Your task to perform on an android device: In the Momondo app, Find an Air India flight from Delhi to Mumbai. departing on September 1, 2023, at 07:00 a.m. to 09:15 p.m. and returning on September 5, 2023, at 6:15 p.m. to 8:15 p.m
Image 0: 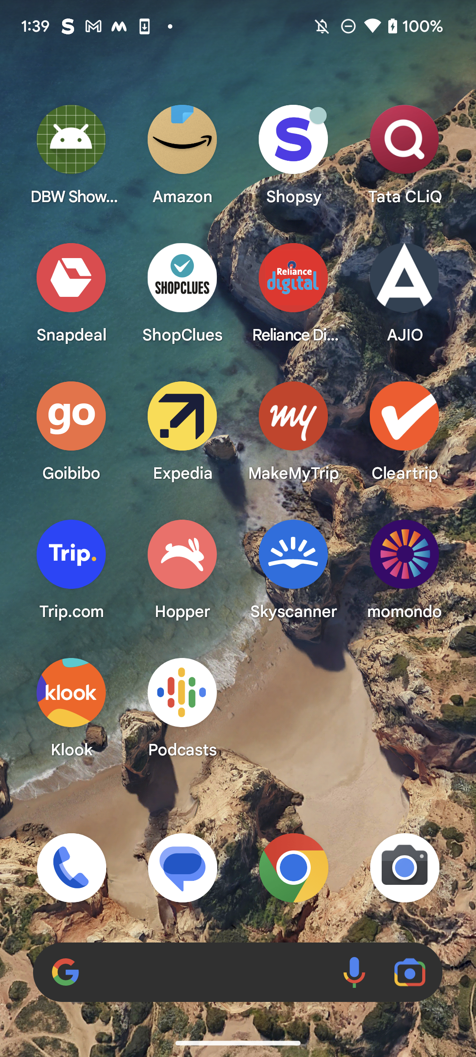
Open the Momondo app
Step 0: open app "momondo"
Image 1: 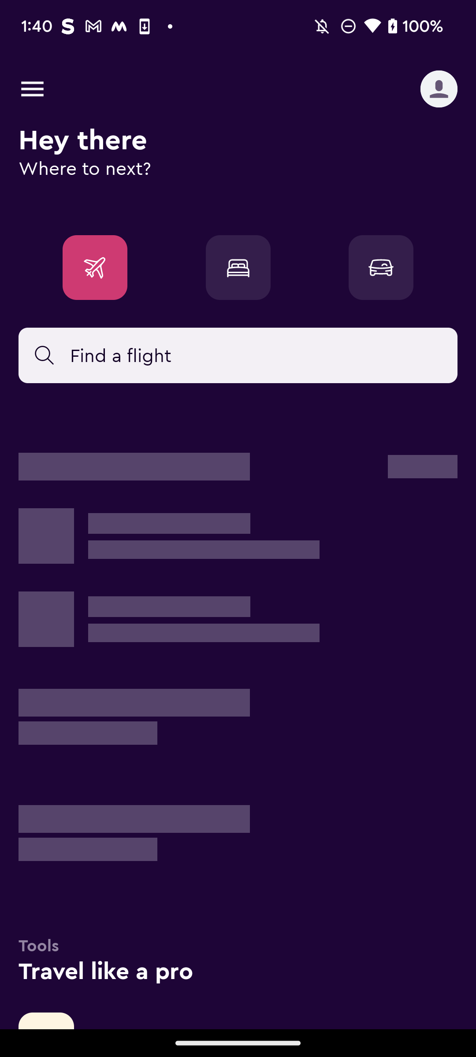
Open the Momondo app
Step 1: wait
Image 2: 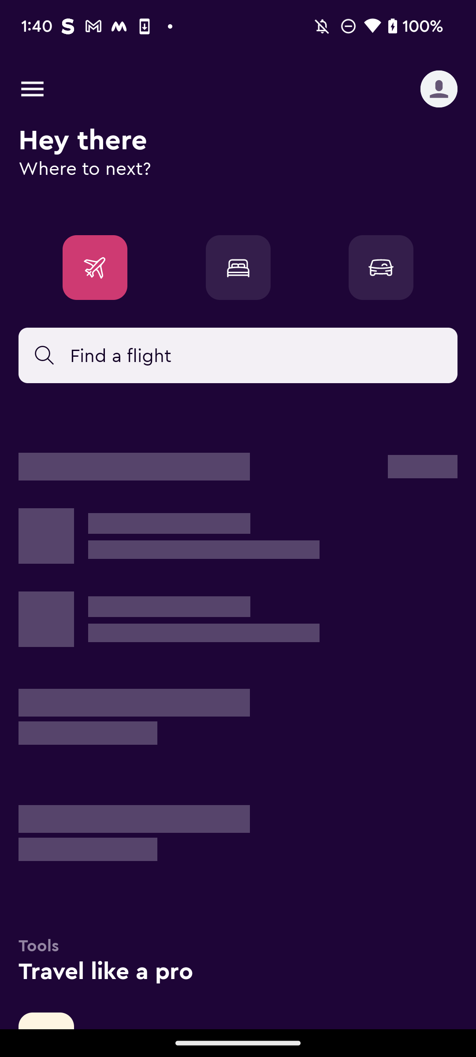
Open the Momondo app
Step 2: wait
Image 3: 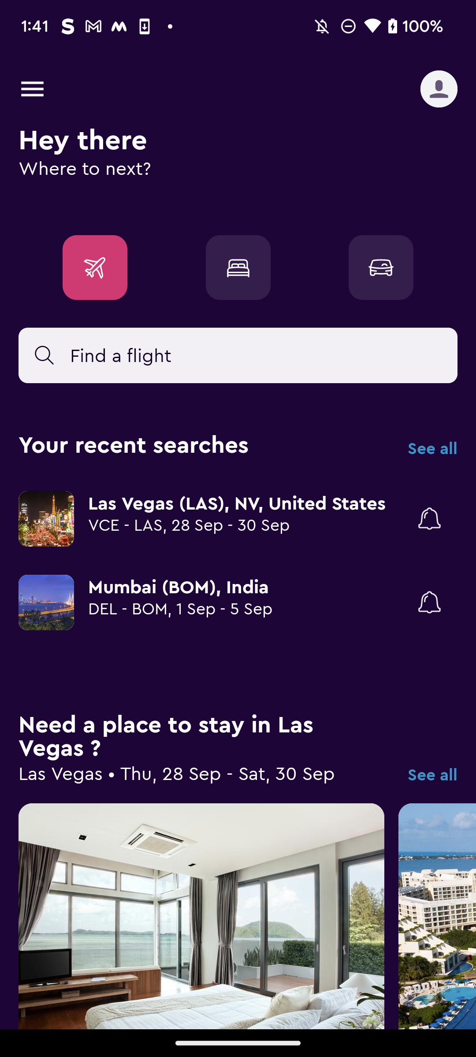
Click on the Airplane Icon
Step 3: click (95, 267)
Image 4: 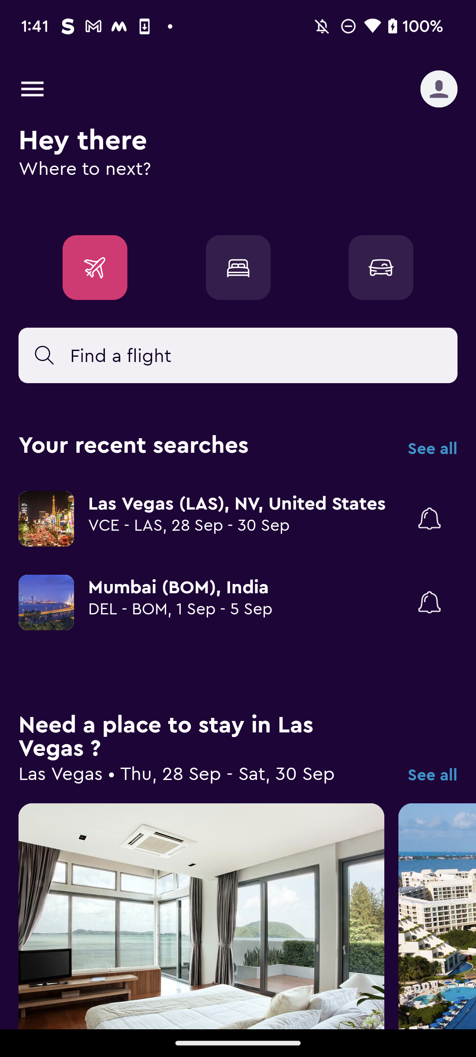
Click on the Find a Flight Search bar
Step 4: click (331, 370)
Image 5: 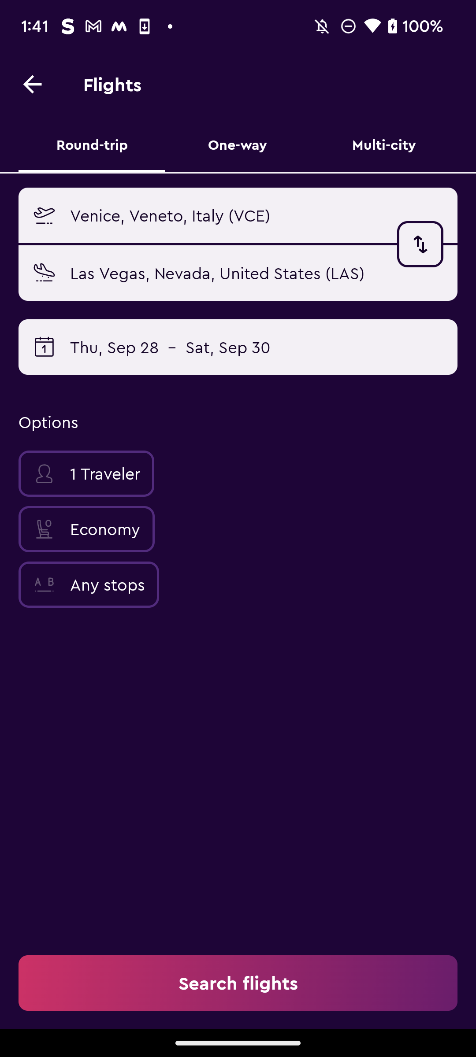
Click on the Departure Search bar
Step 5: click (271, 227)
Image 6: 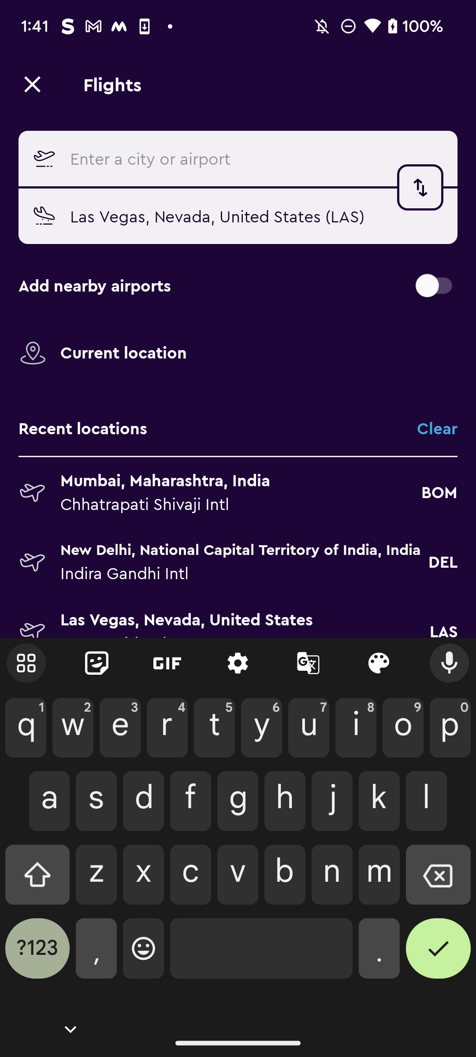
Type "Delhi" in the departure search bar
Step 6: type "Delhi"
Image 7: 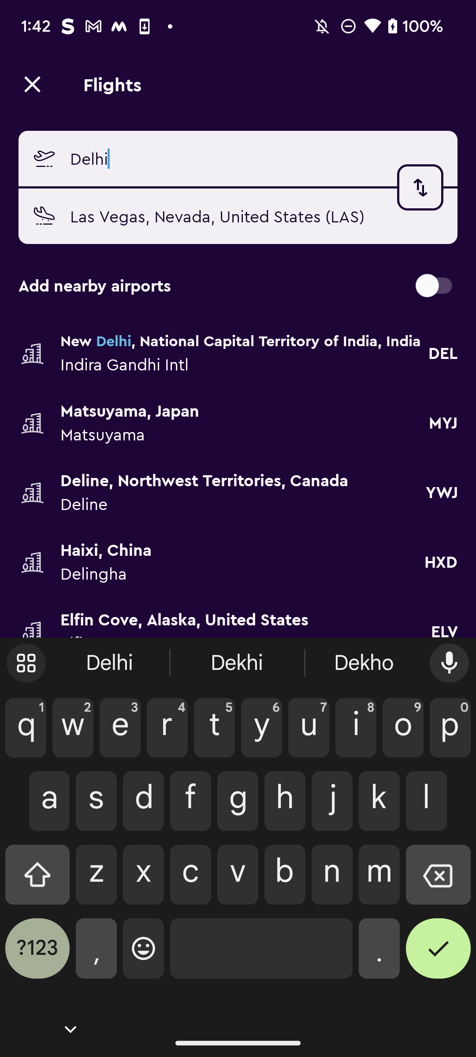
Click on the New Delhi suggestion
Step 7: click (244, 364)
Image 8: 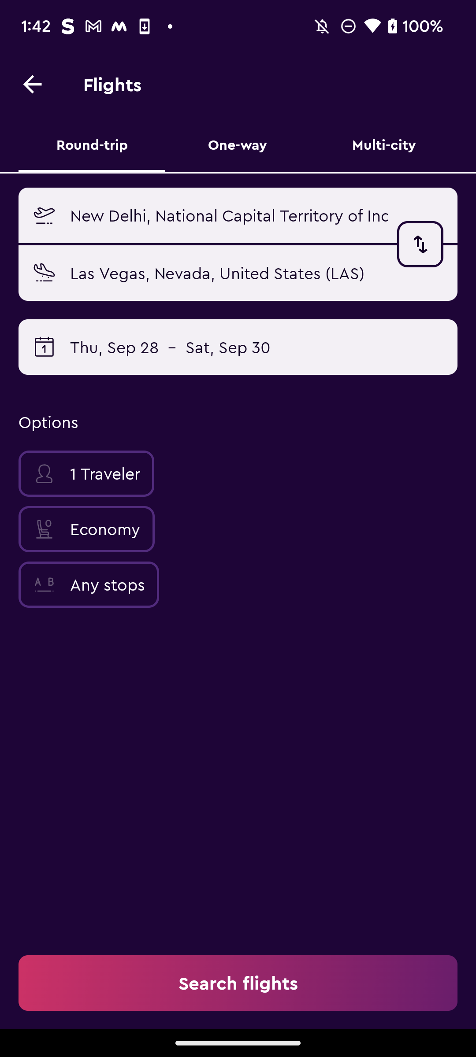
Click on the Arrival Search bar
Step 8: click (275, 284)
Image 9: 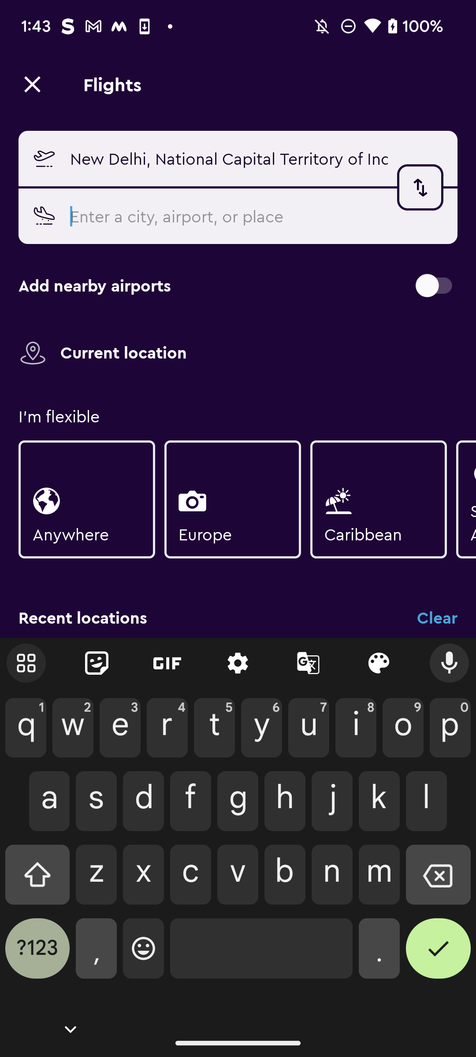
Type "Mumbai" in the arrival search bar
Step 9: type "Mumbai"
Image 10: 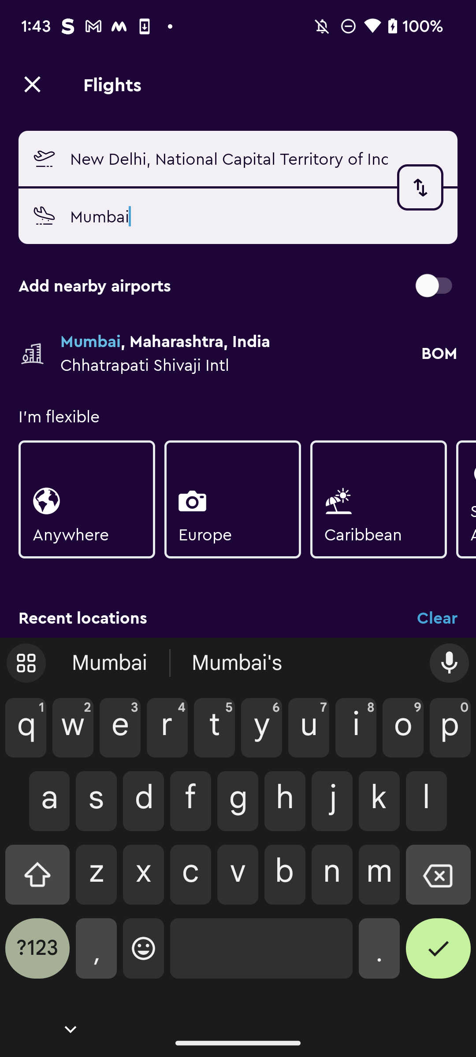
Click on the Mumbai suggestion
Step 10: click (241, 341)
Image 11: 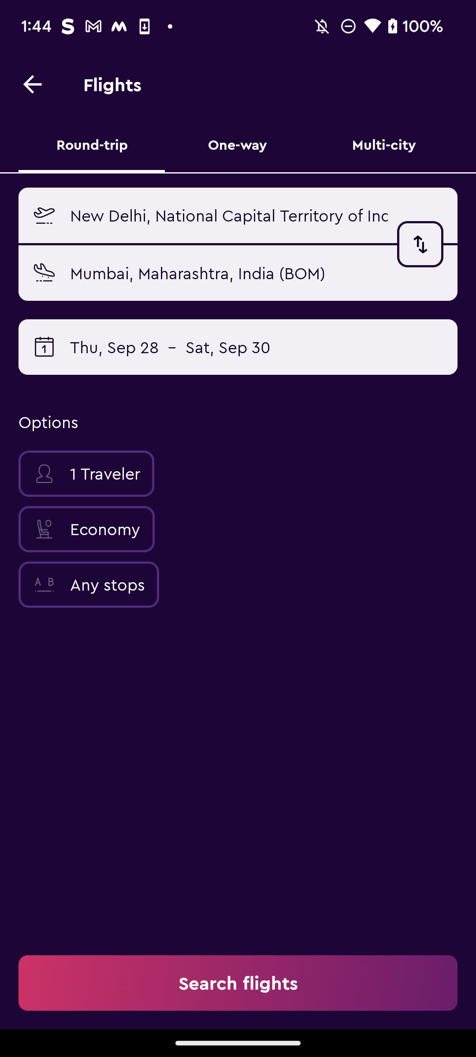
Click on the departure or return date
Step 11: click (297, 363)
Image 12: 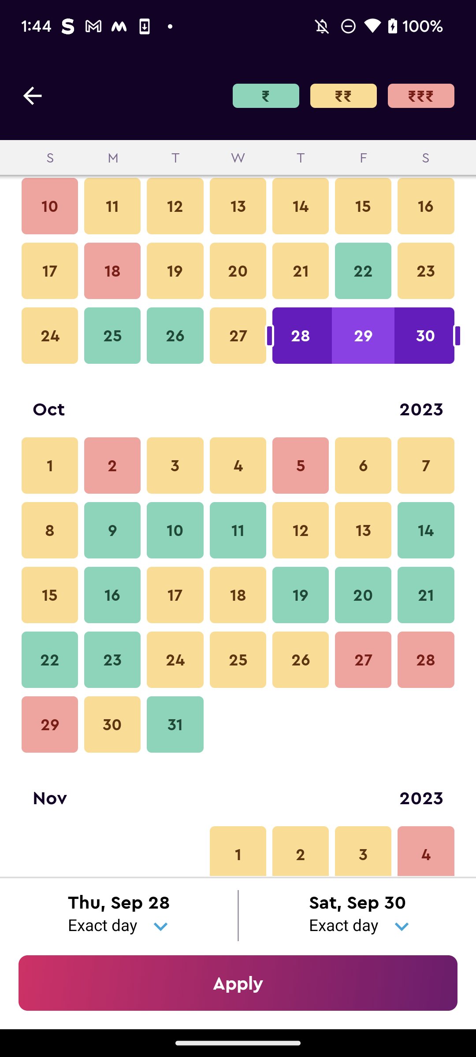
Scroll down to view the September month
Step 12: scroll up
Image 13: 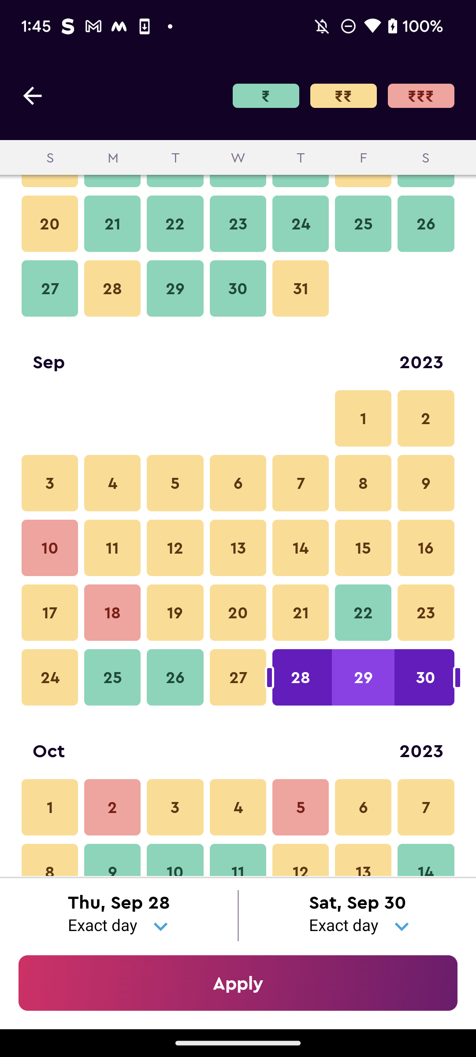
Click on the departure date of September 1, 2023
Step 13: click (363, 418)
Image 14: 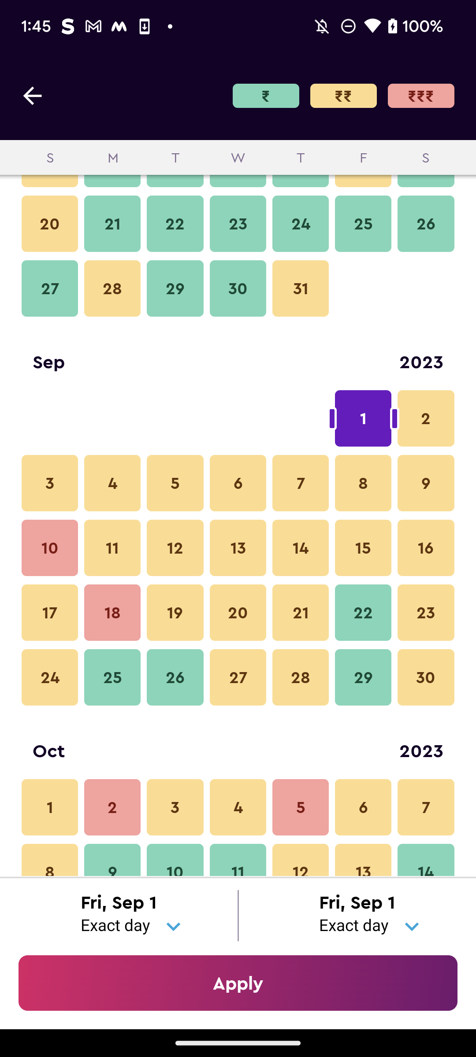
Click on the return date of September 5, 2023
Step 14: click (175, 483)
Image 15: 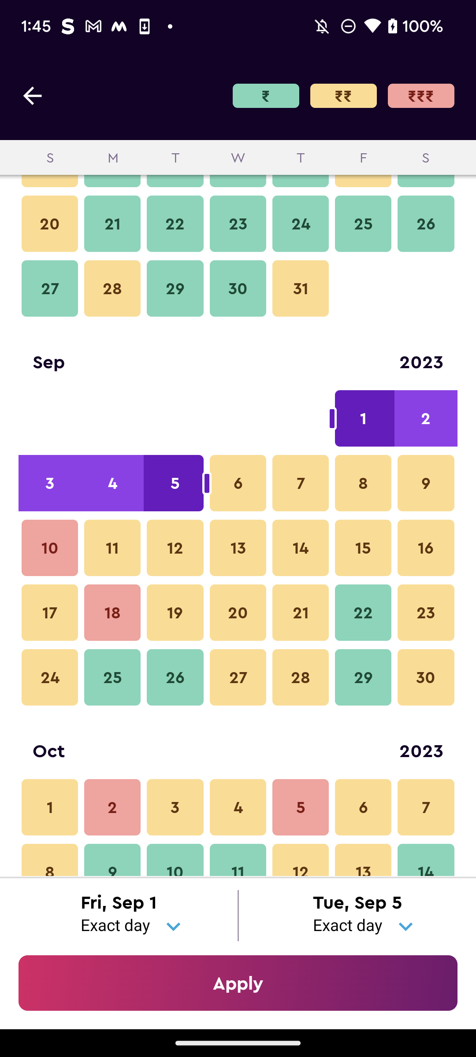
Click on the Apply button at the bottom of the screen
Step 15: click (238, 983)
Image 16: 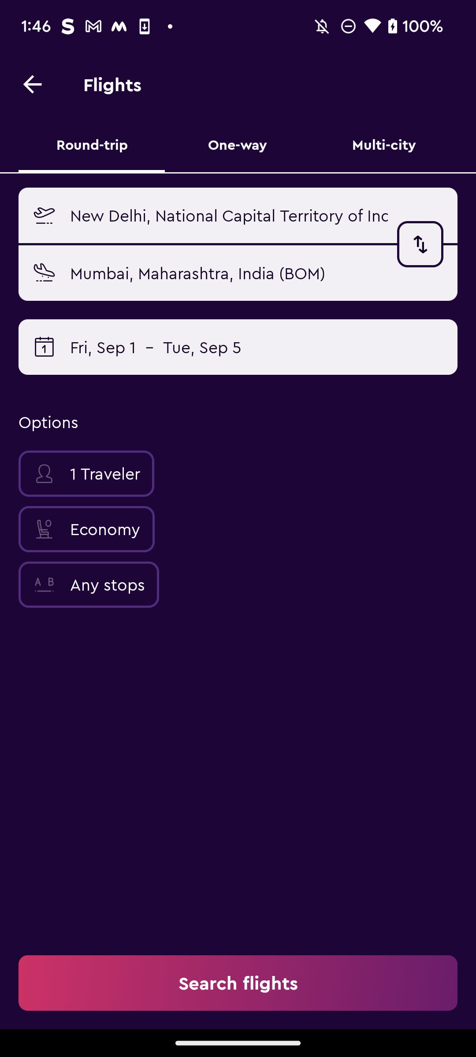
Click on the Search Flights button at the bottom of the screen
Step 16: click (238, 983)
Image 17: 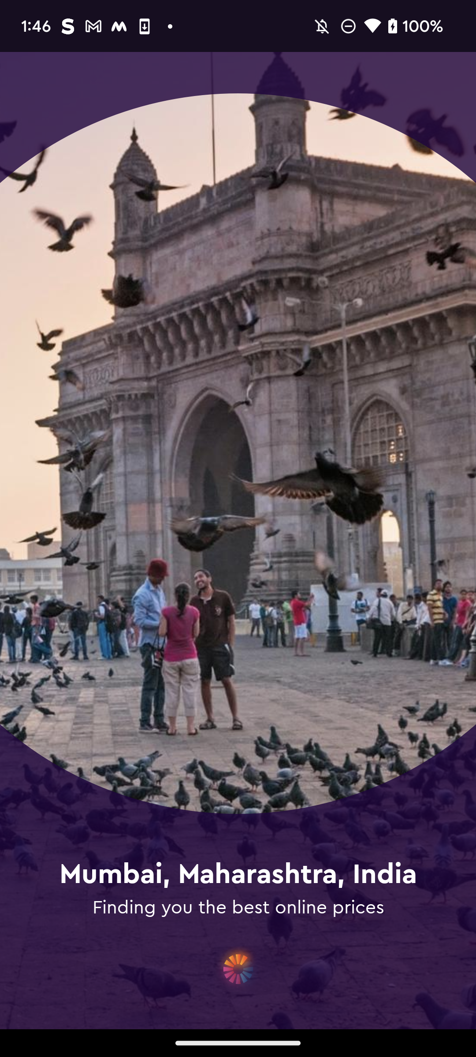
Click on the Search Flights button at the bottom of the screen
Step 17: wait
Image 18: 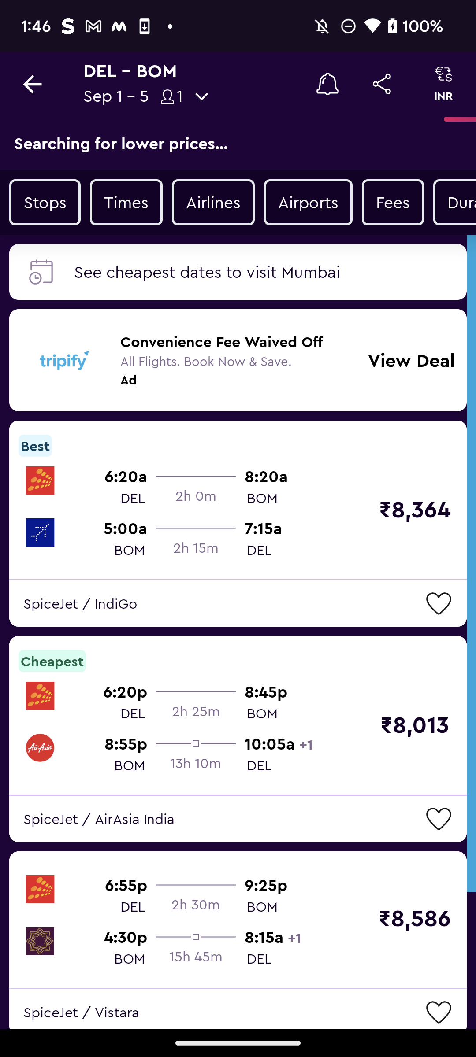
Click on the Search Flights button at the bottom of the screen
Step 18: wait
Image 19: 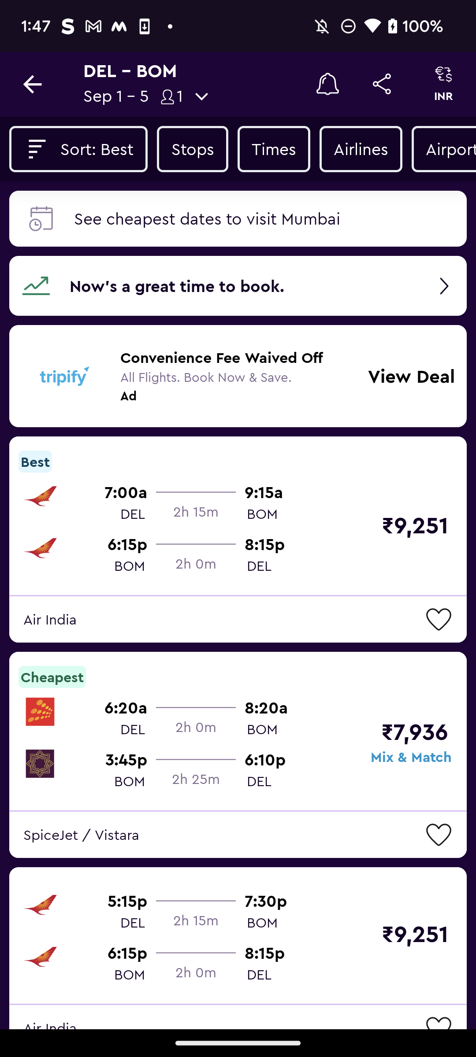
Click on the departure 7:00 a.m. to 9:15 a.m. and arrival 6:15 p.m. to 8:15 p.m. timings of Air India
Step 19: click (196, 511)
Image 20: 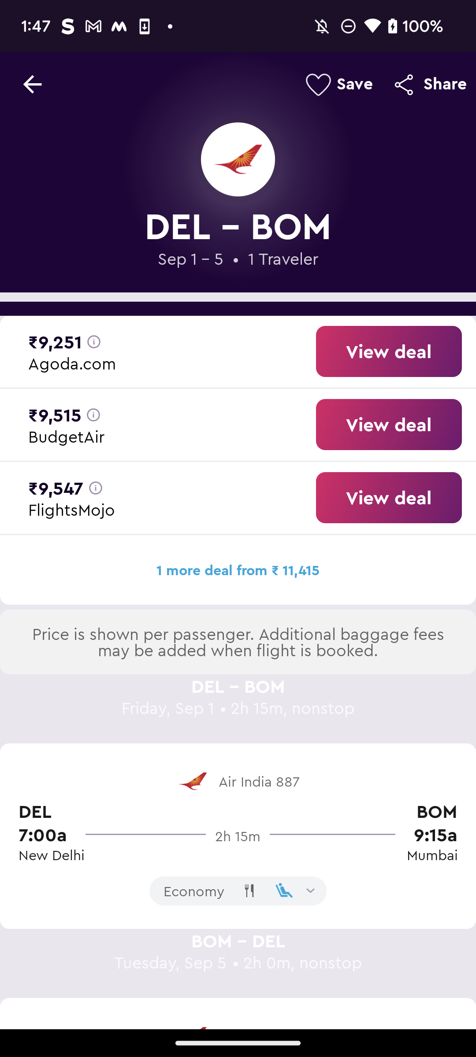
Click on any suitable view deal option
Step 20: click (389, 497)
Image 21: 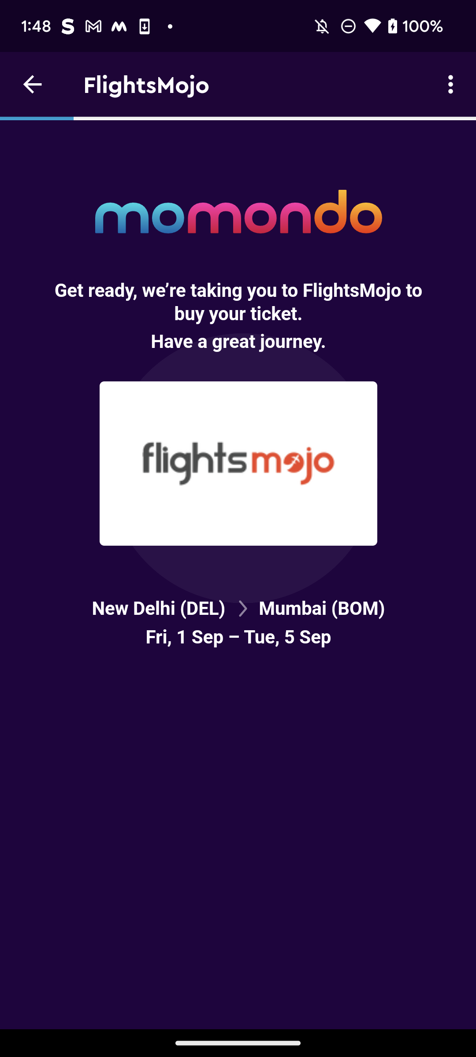
Click on any suitable view deal option
Step 21: wait